Your task to perform on an android device: I want to export all my contacts to Device, so export all contacts to the device in the Phonebook app.
Image 0: 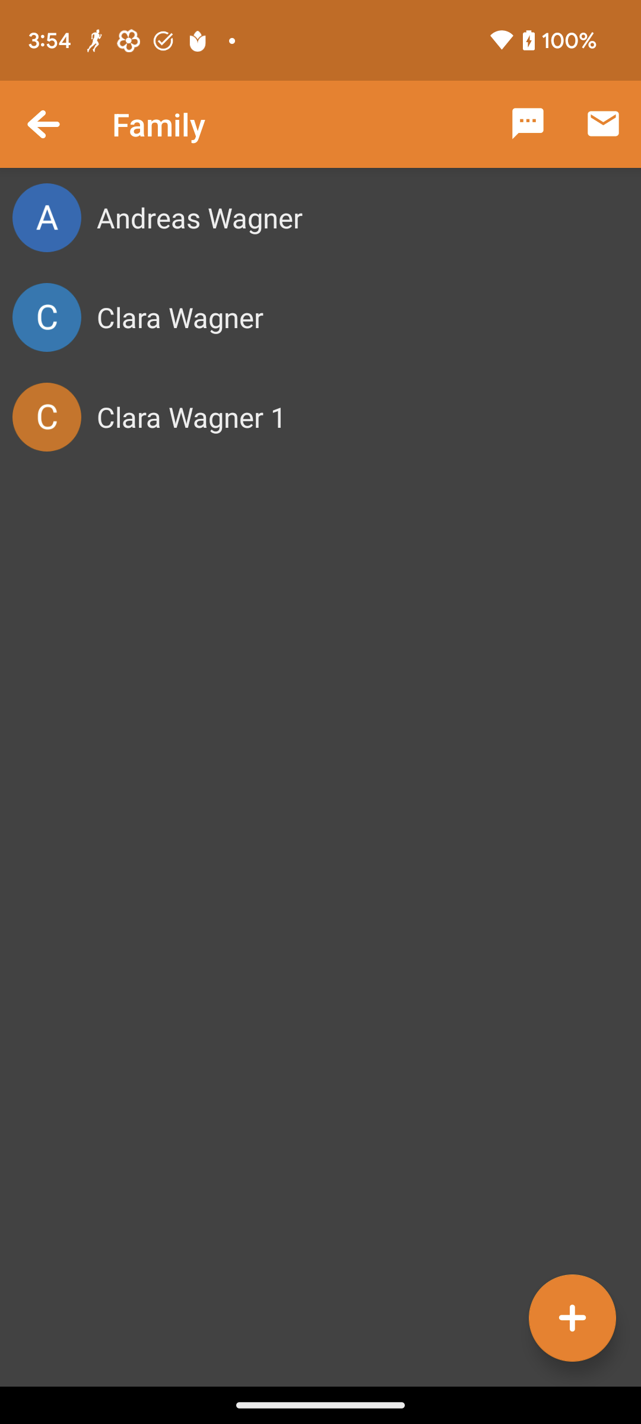
Go back to the previous page to view all contacts.
Step 0: press back button
Image 1: 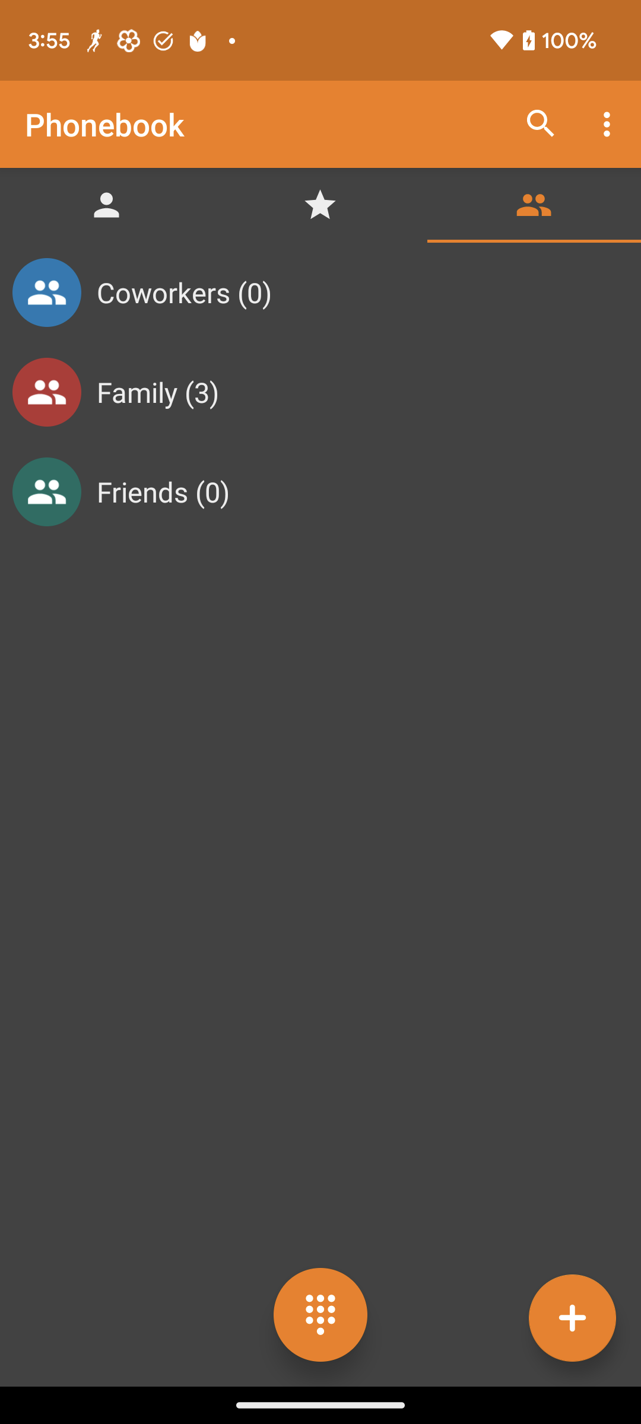
Click on the person icon to view all contacts.
Step 1: click (106, 204)
Image 3: 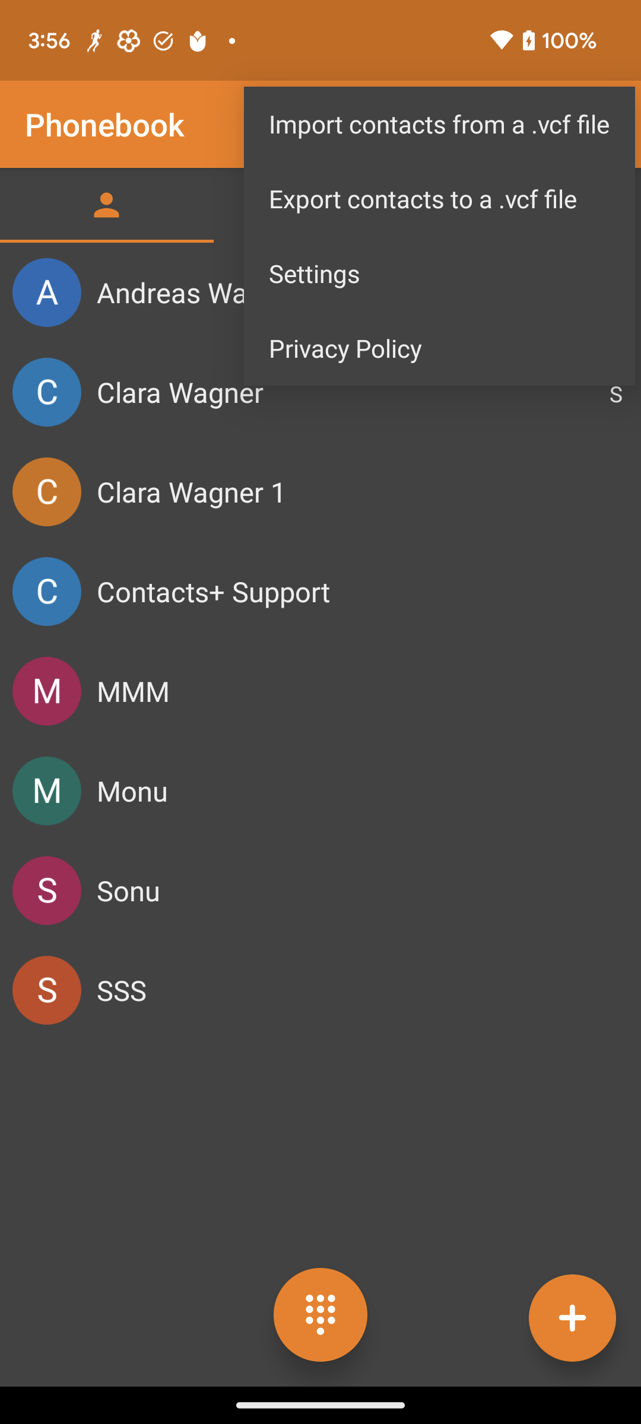
Click on the Export contacts to a .vcf file to select this option.
Step 3: click (439, 198)
Image 4: 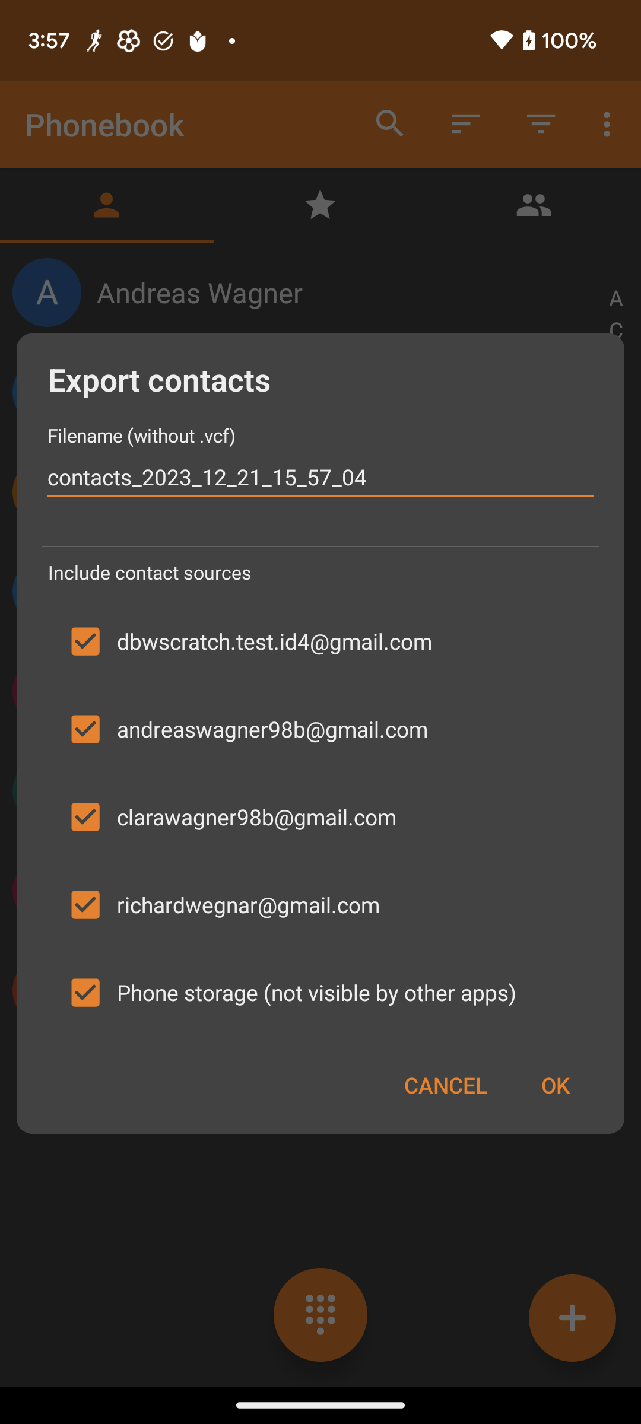
Click on the Ok button to export the contacts.
Step 4: click (555, 1085)
Image 5: 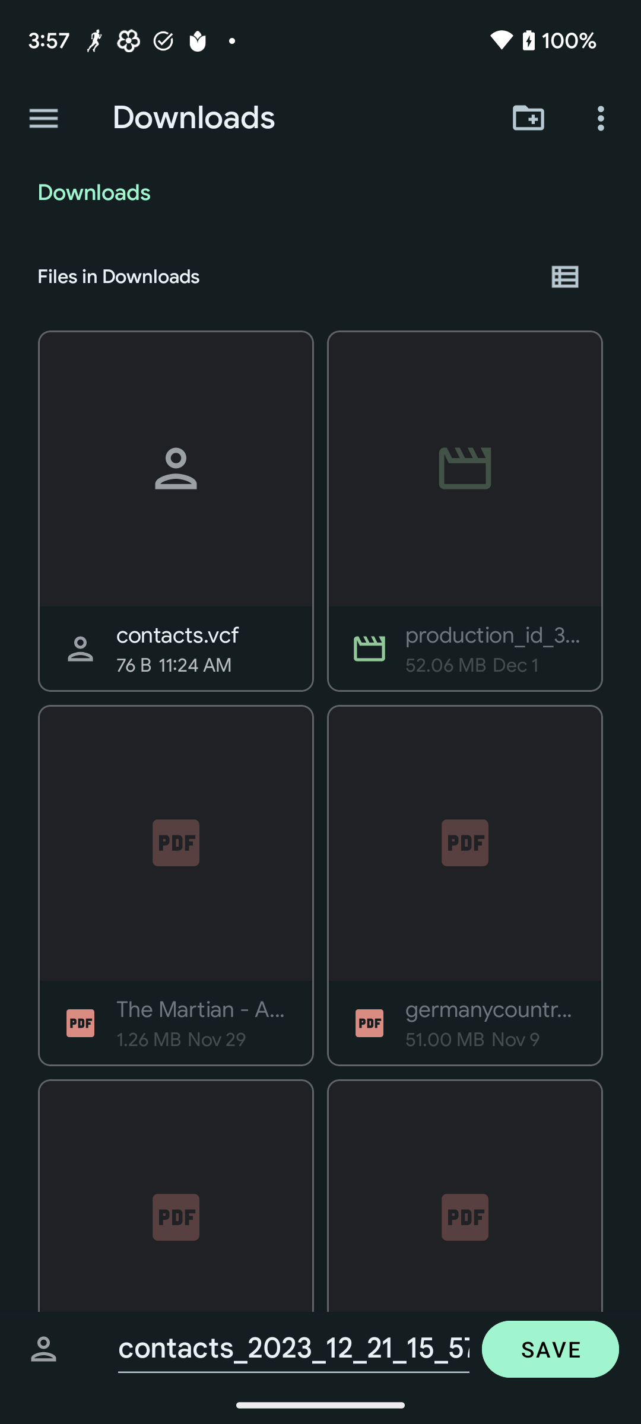
Click on the SAVE button to save the exported contacts file.
Step 5: click (550, 1349)